Your task to perform on an android device: I want to Practice the math problems of Addition in the EduRev app.
Image 0: 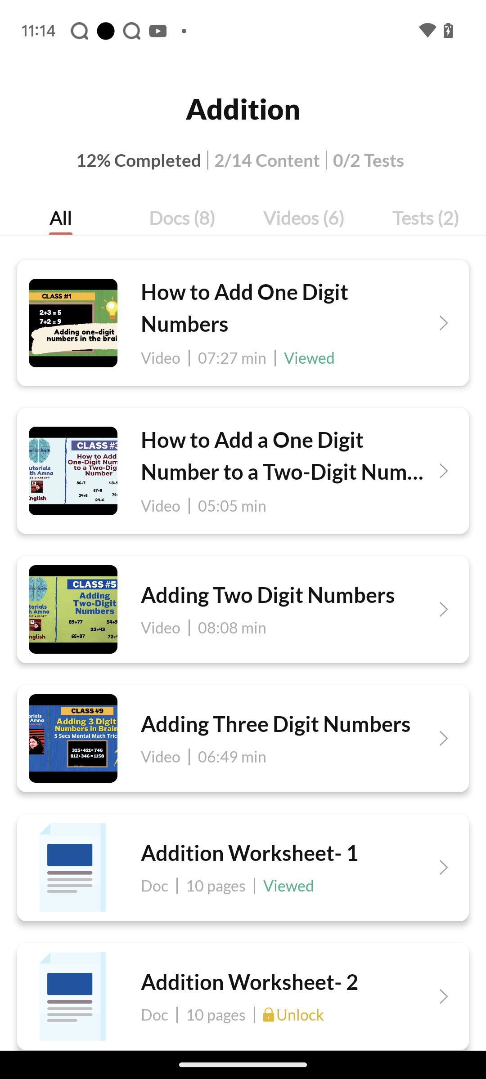
Click on the Addition Worksheet-1
Step 0: click (249, 852)
Image 1: 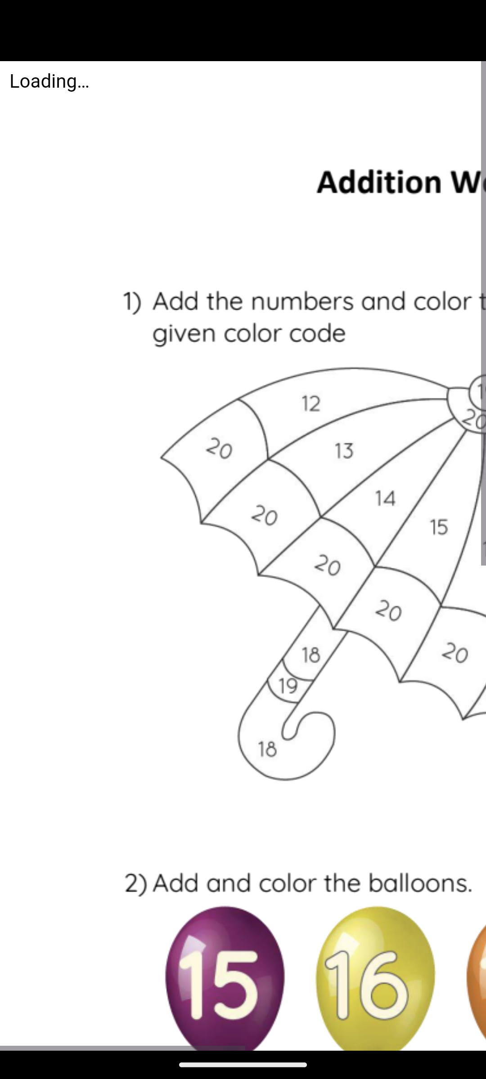
Click on the Addition Worksheet-1
Step 1: wait